Your task to perform on an android device: I want to know the historical exchange rates of the GBP to Euro for the last 2 years using the All Currency Converter app.
Image 0: 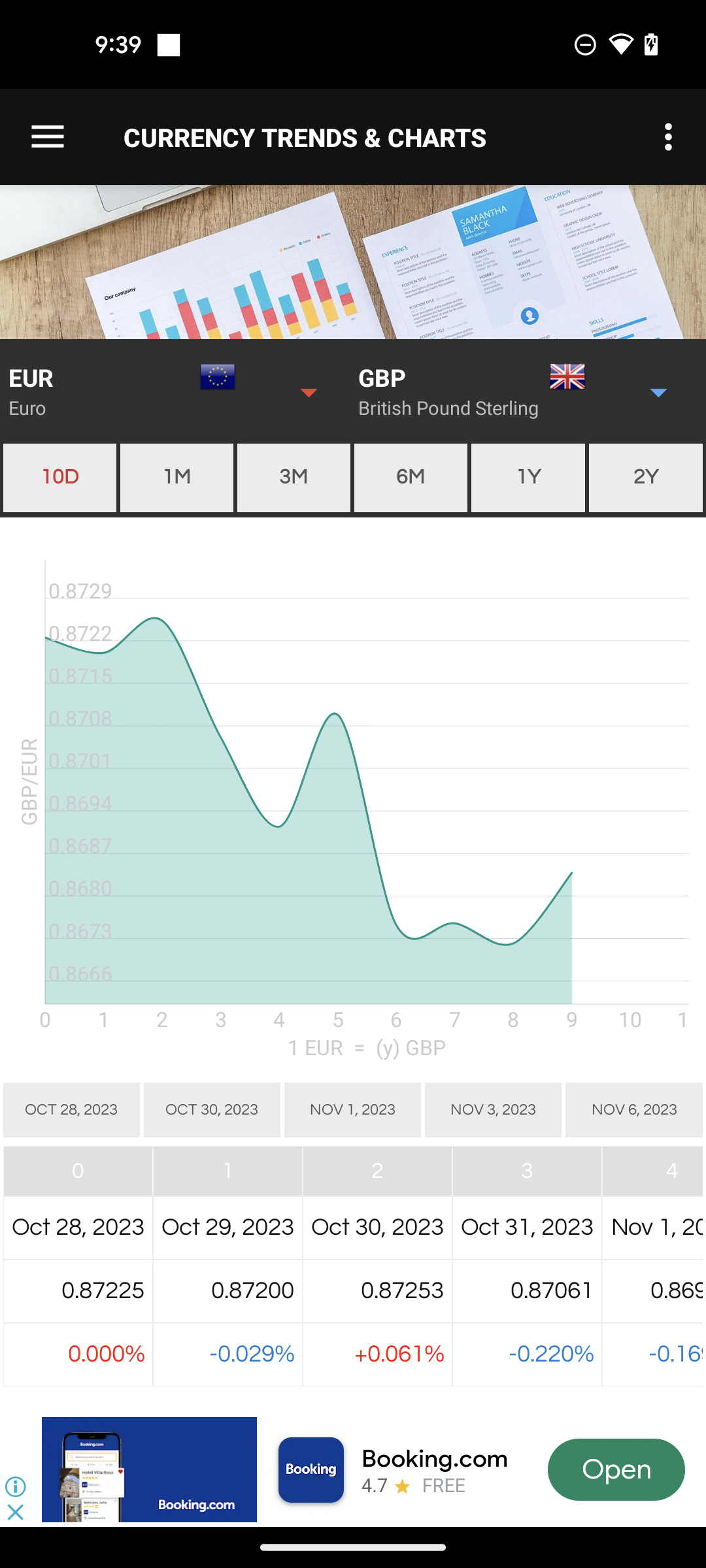
Click on the 2Y button above the chart
Step 0: click (646, 478)